Your task to perform on an android device: Open the BigOven app and go to the search bar then select the Desserts in by course
Image 0: 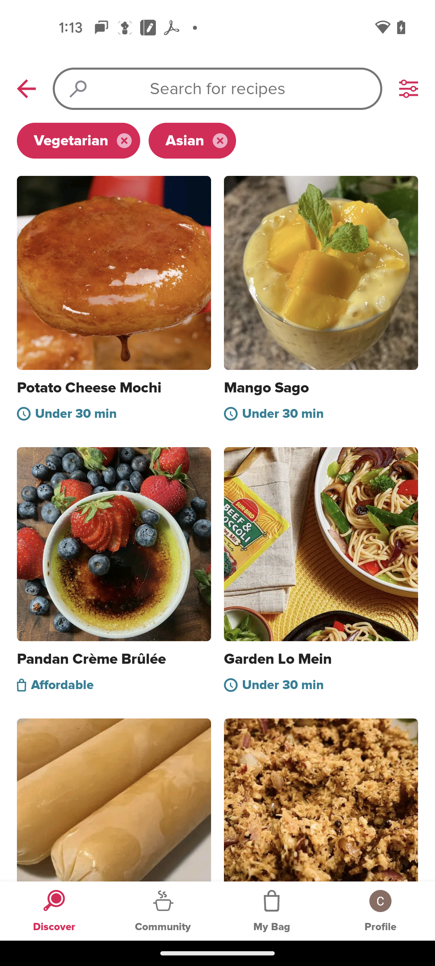
click on the BigOven app
Step 0: open app "BigOven"
Image 1: 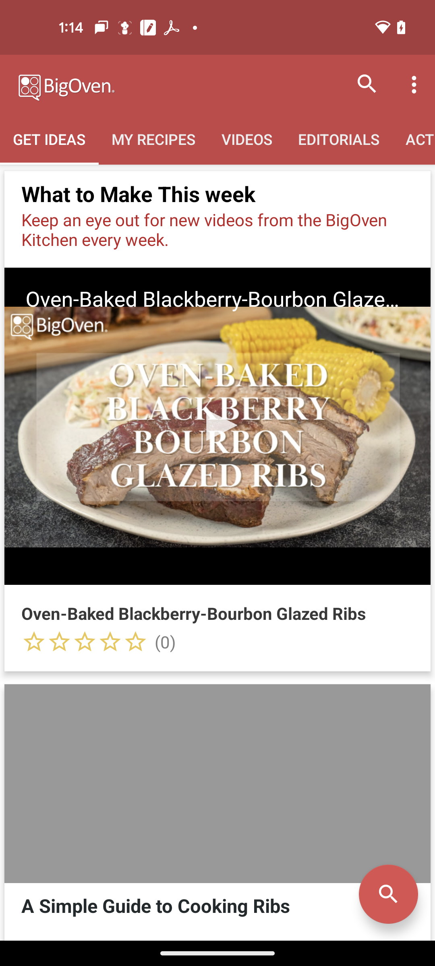
click on the search icon
Step 1: click (367, 84)
Image 2: 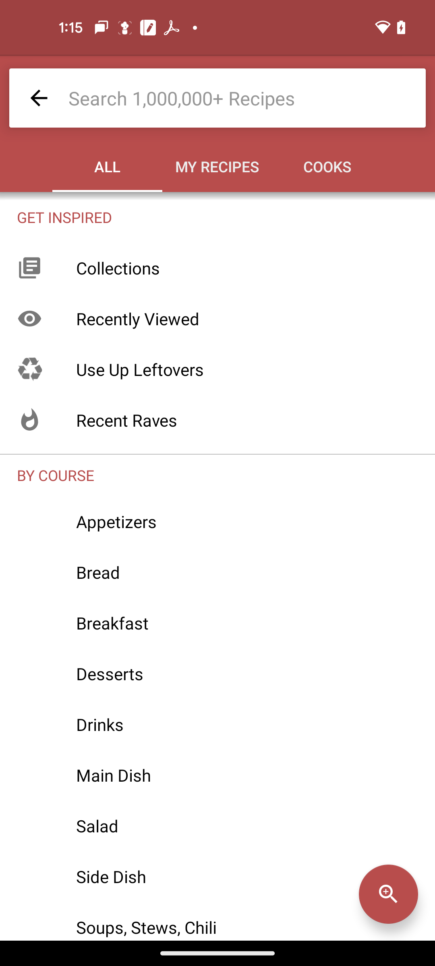
select the desserts category in by course
Step 2: click (230, 673)